Your task to perform on an android device: In the Calm app, I should track my progress if I want to keep myself motivated to meditate.
Image 0: 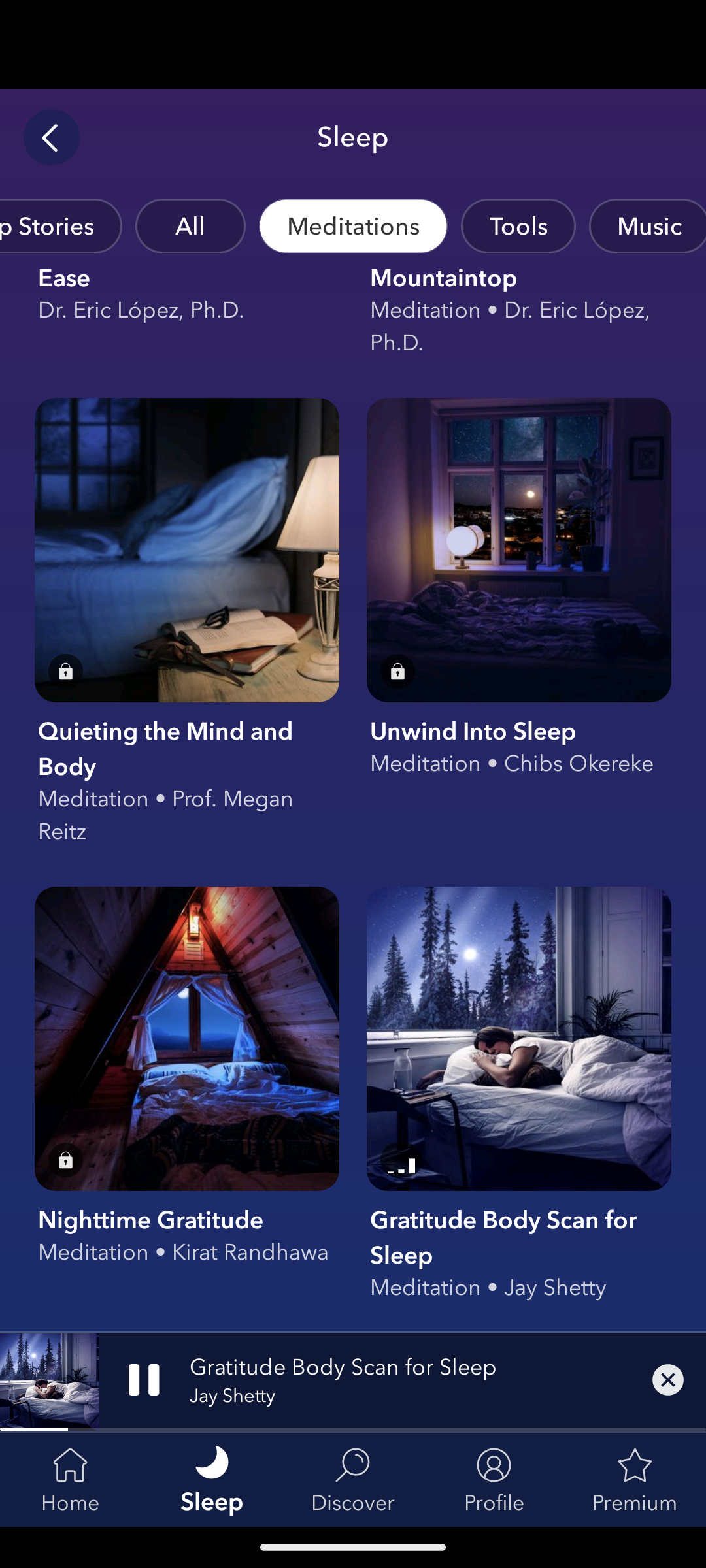
Go to the profile tab
Step 0: click (494, 1478)
Image 1: 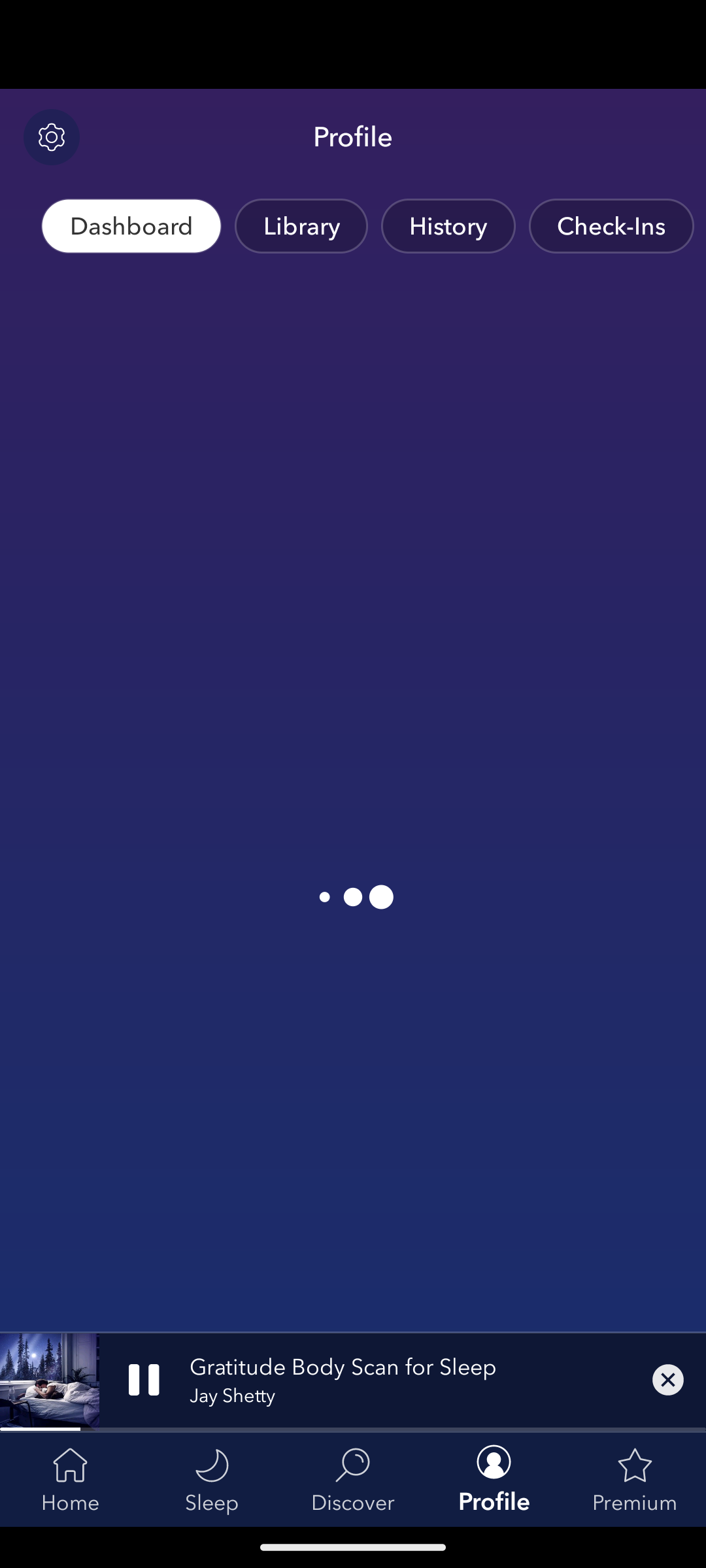
Go to the profile tab
Step 1: wait
Image 2: 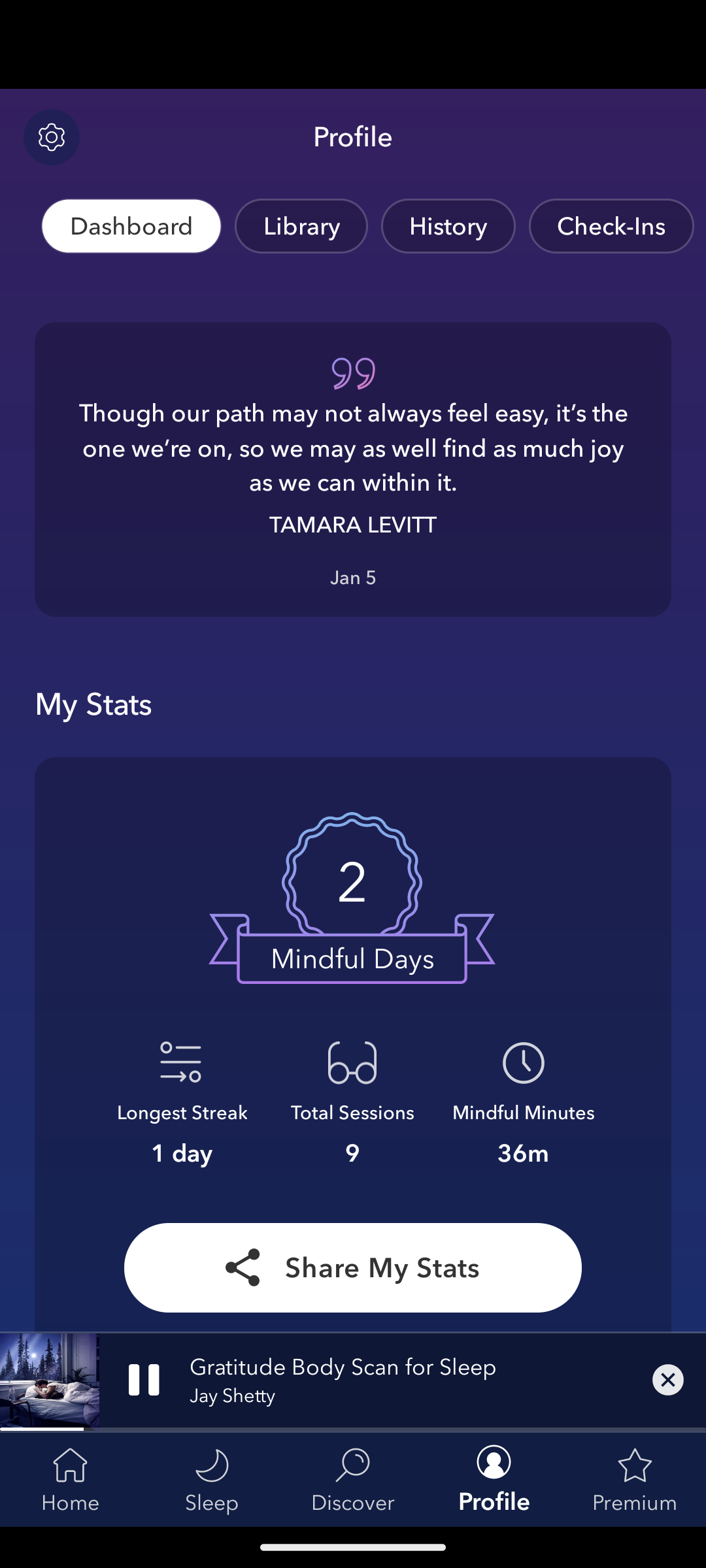
Swipe up for full progress
Step 2: scroll down